Your task to perform on an android device: I'm going to Rio de Janeiro with my friend Carlos next month. I'll look for lodging for two persons visiting rio de janeiro from November 6 to November 10 using the Agoda app.
Image 0: 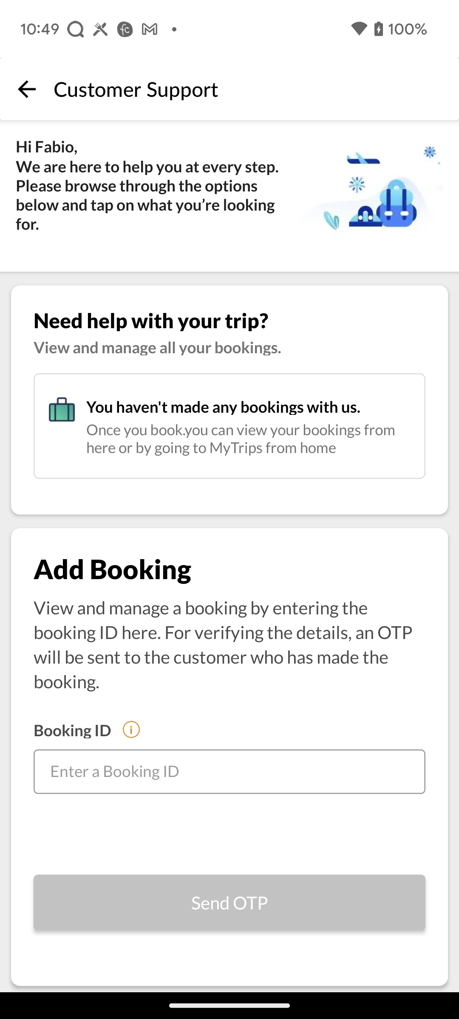
Open Agoda app
Step 0: open app "Agoda"
Image 1: 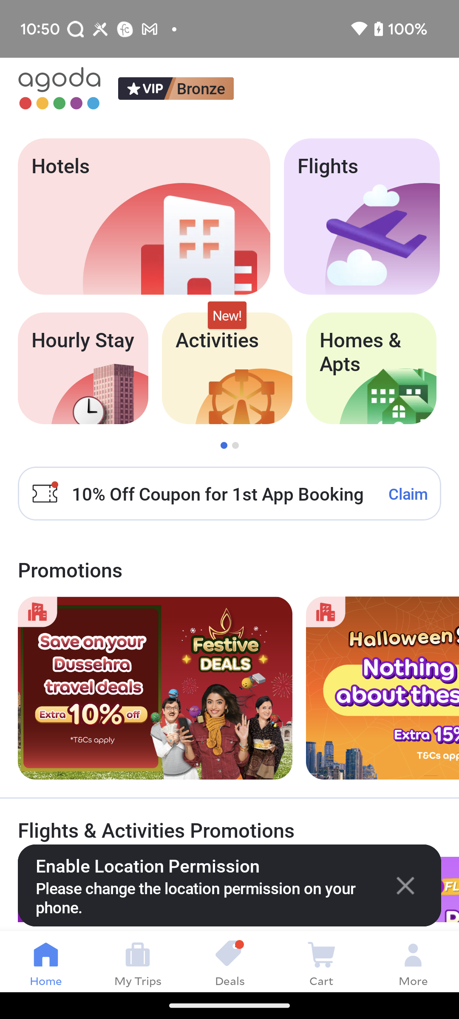
Click on the Hotels section
Step 1: click (77, 141)
Image 2: 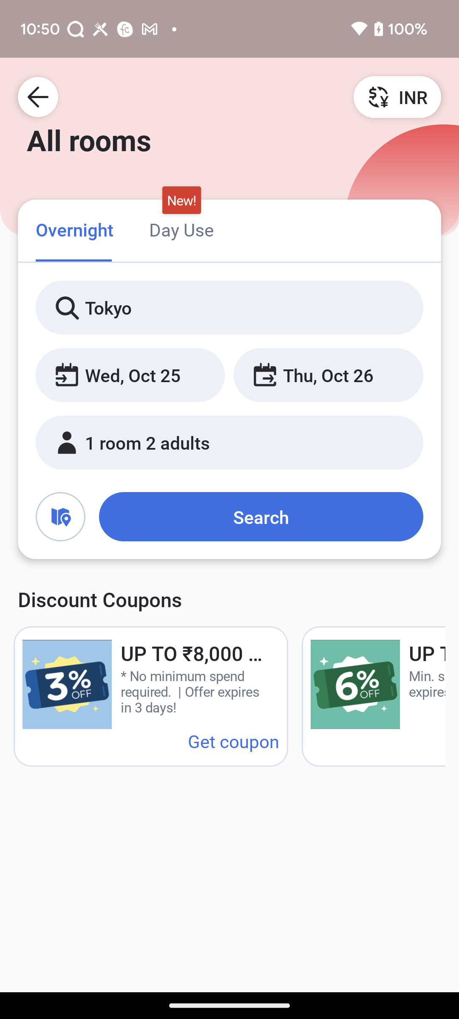
Click on the destination search bar
Step 2: click (220, 307)
Image 3: 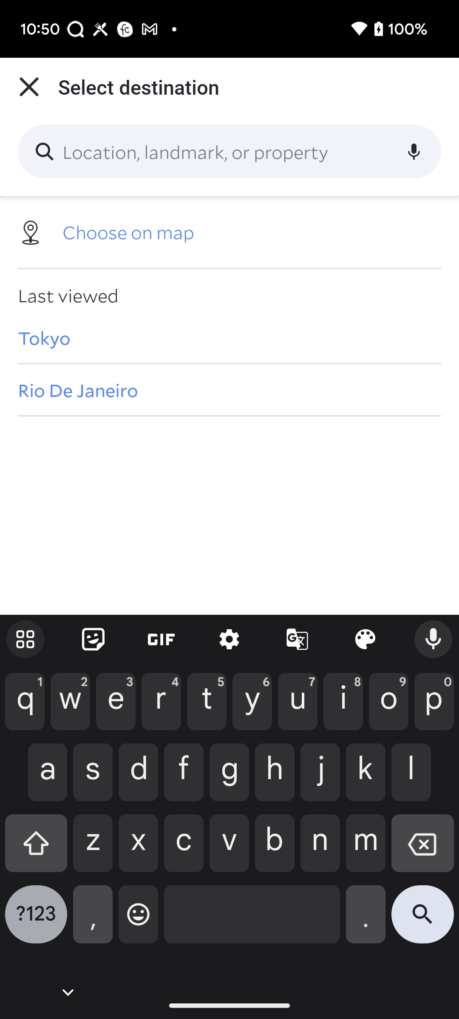
Search for Rio de Janeiro
Step 3: type "Rio de janeiro"
Image 4: 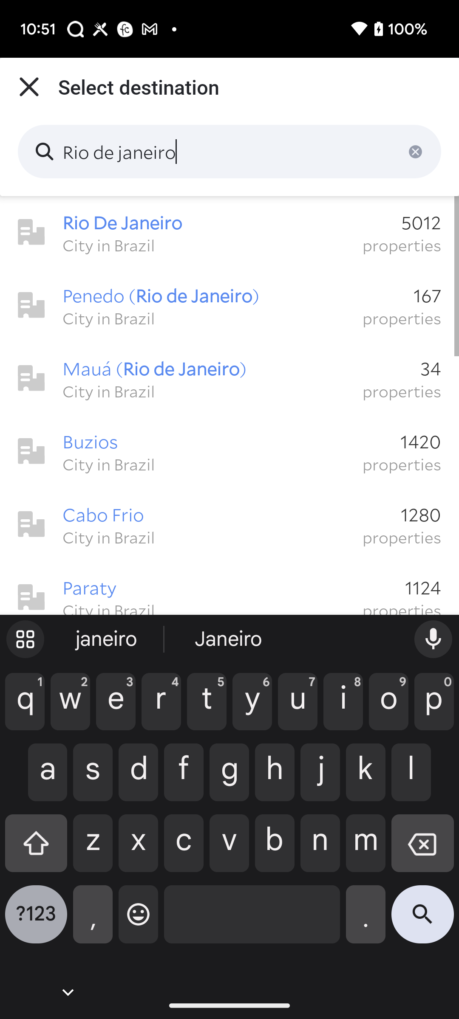
click on first search option
Step 4: click (203, 245)
Image 5: 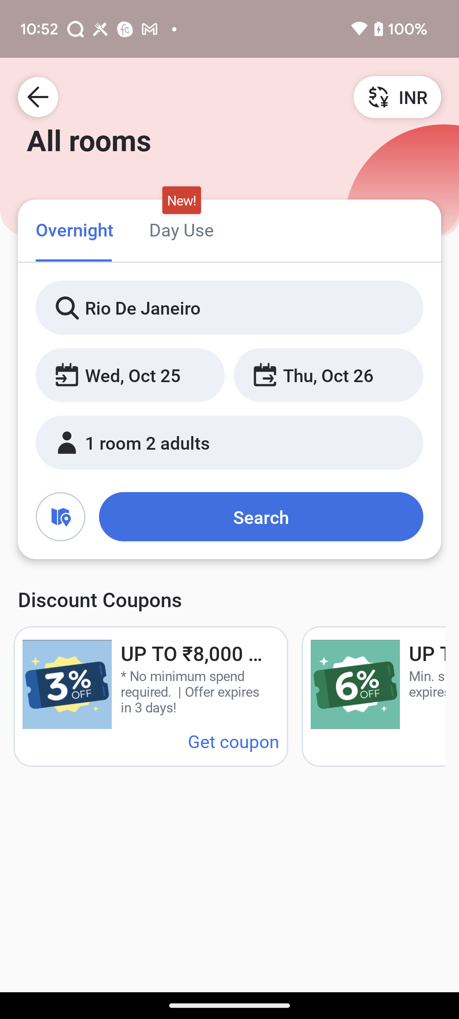
Click on the date section
Step 5: click (133, 375)
Image 6: 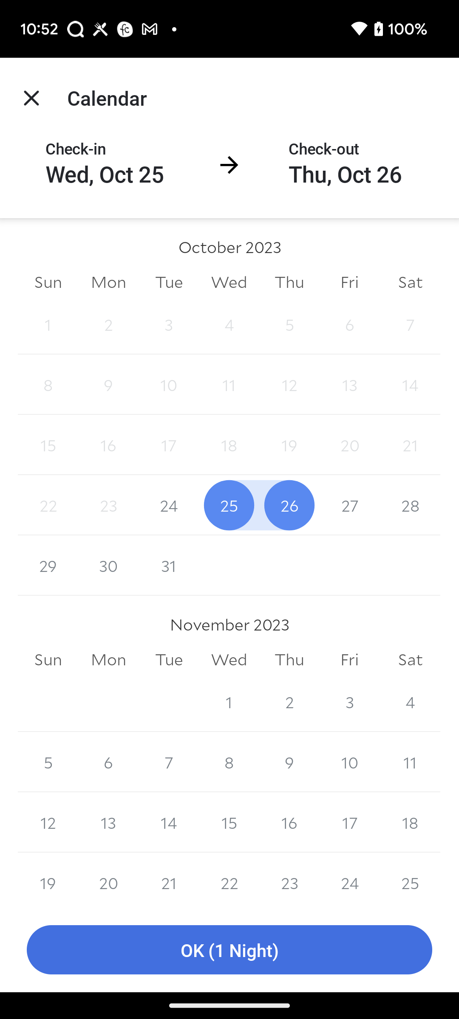
Select check-in date as November 6
Step 6: click (108, 762)
Image 7: 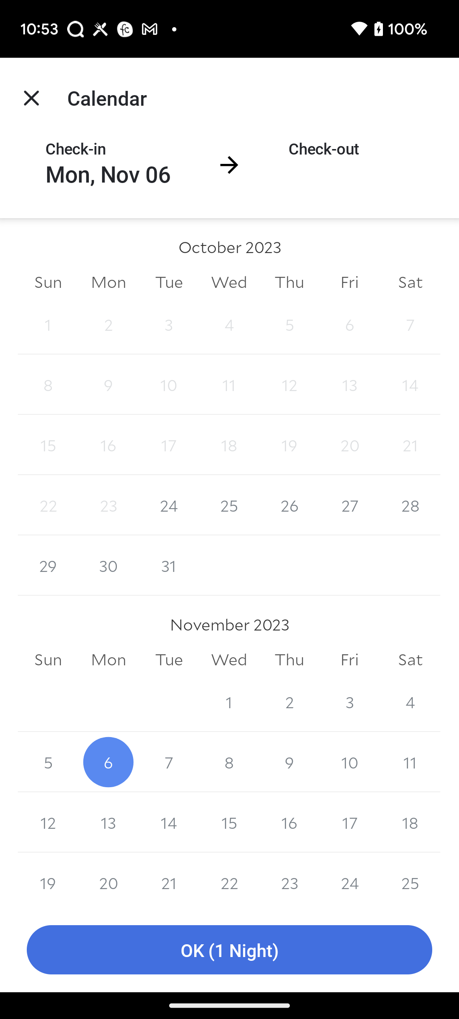
Select Check-out date as November 10
Step 7: click (350, 762)
Image 8: 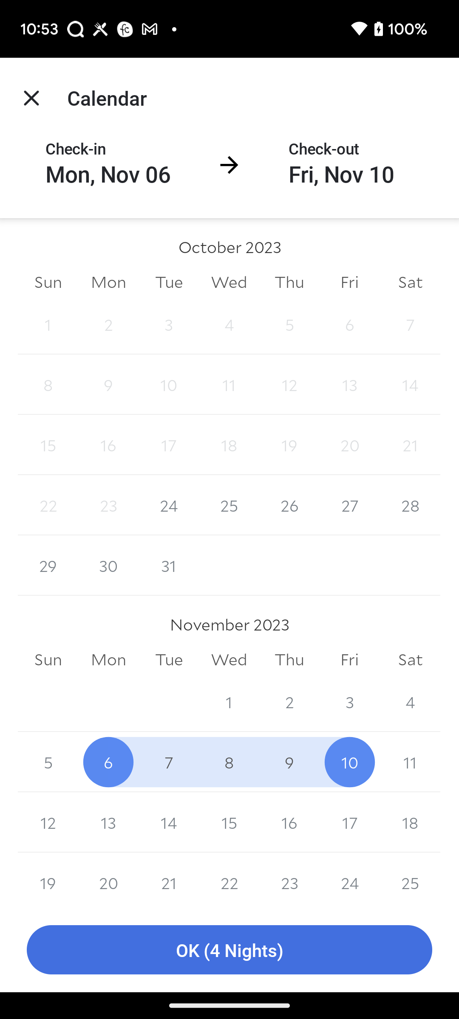
Click on OK (4 Nights) at the bottom of the screen
Step 8: click (229, 950)
Image 9: 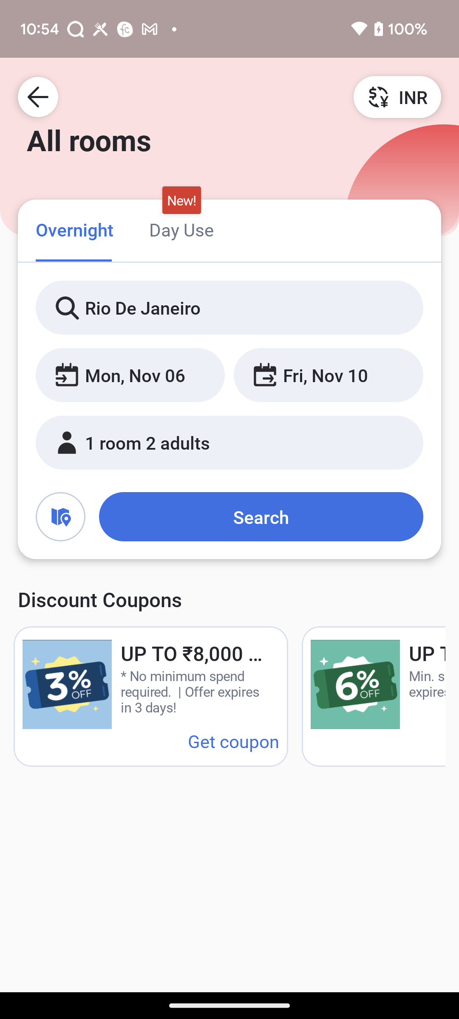
Click on search option
Step 9: click (261, 517)